Your task to perform on an android device: I will filter my grocery list by priority in the Todoist app.
Image 0: 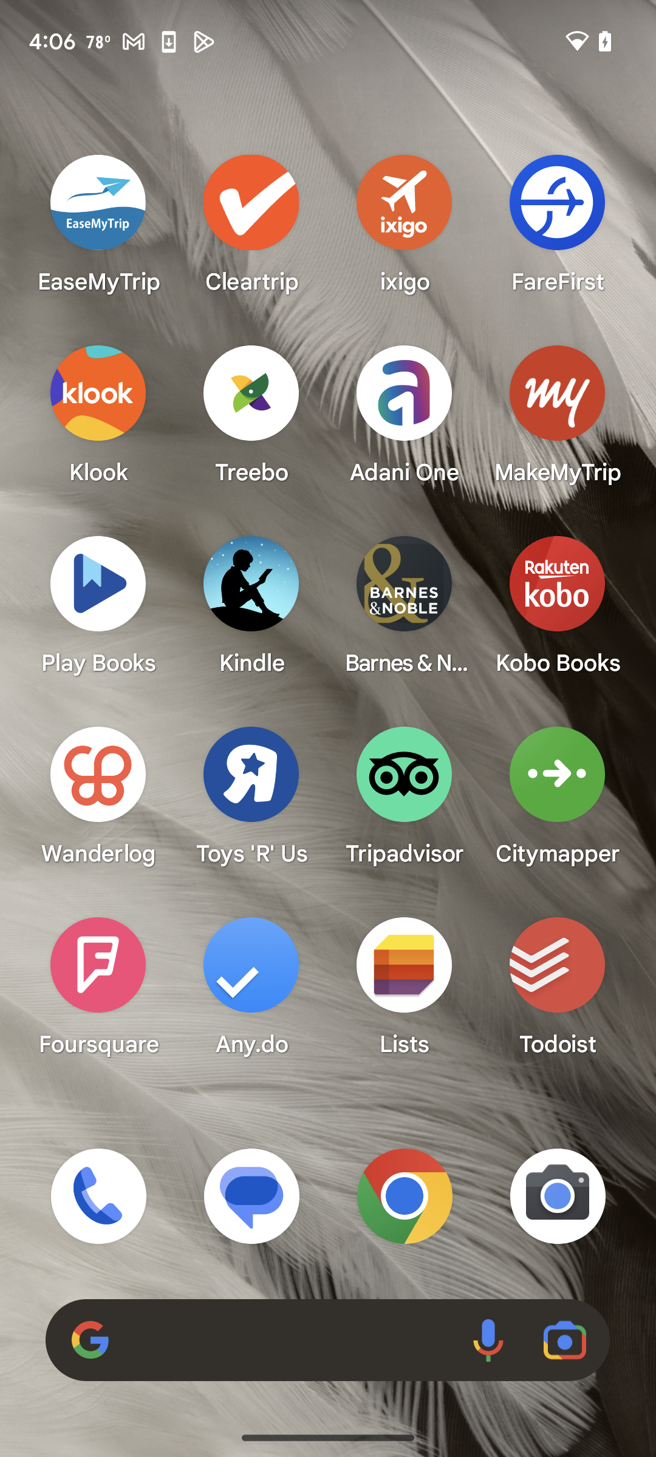
Open Todoist app
Step 0: click (557, 985)
Image 2: 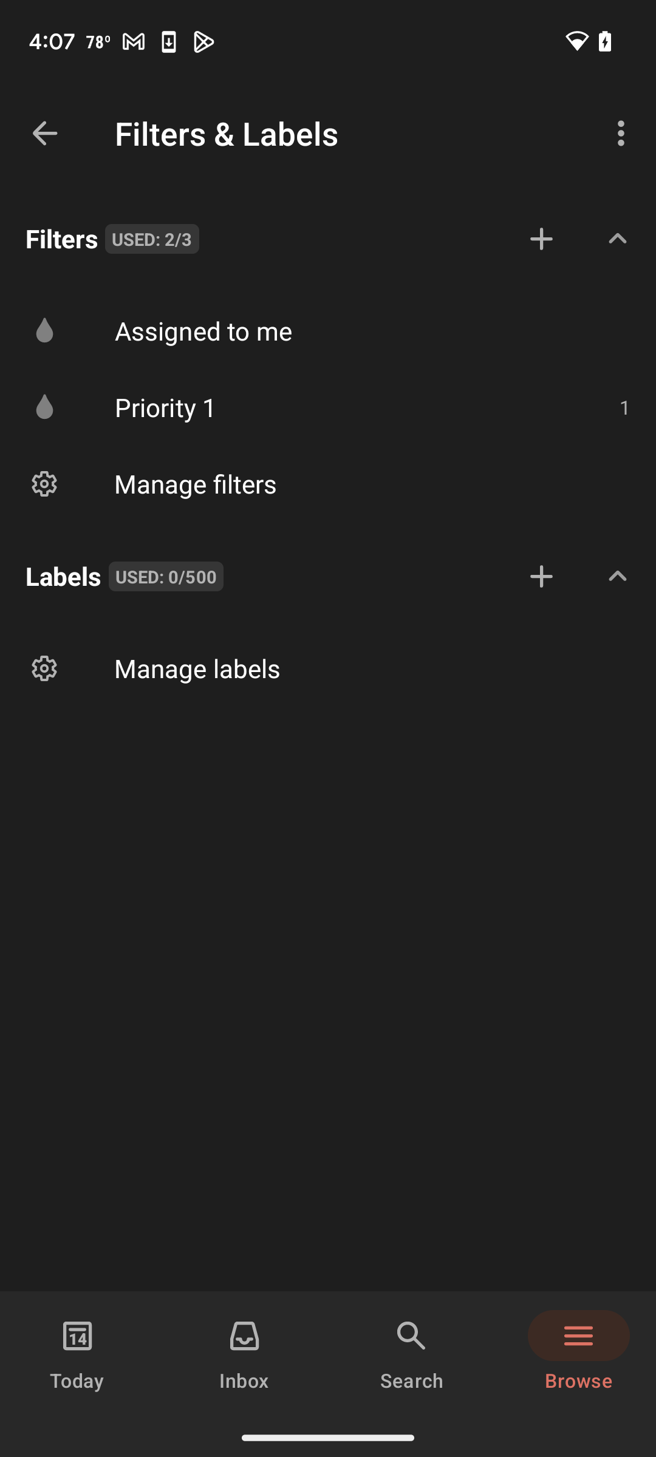
Click on Priority 1
Step 2: click (273, 407)